Your task to perform on an android device: I want to save the current recording in the easy voice recorder app   
Image 0: 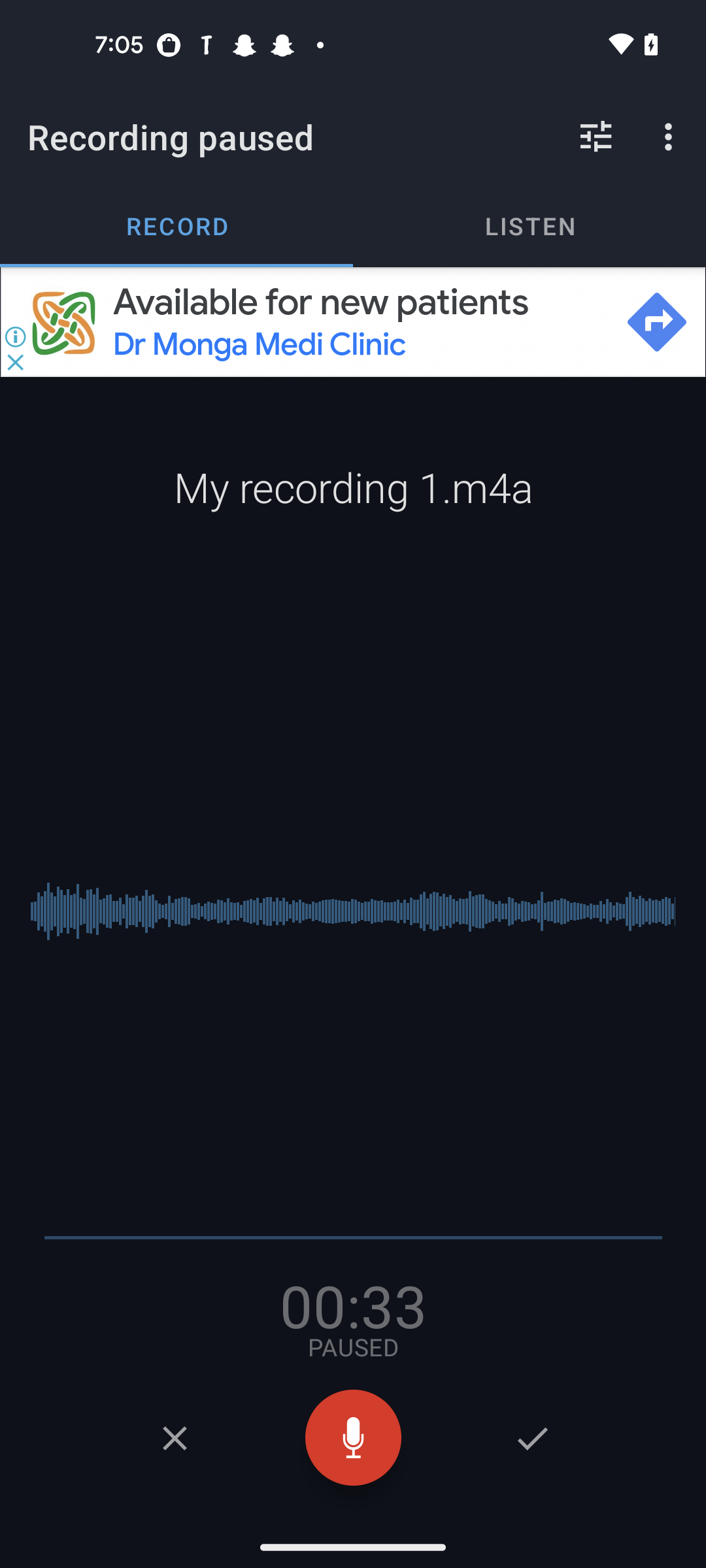
Click on the tick button 
Step 0: click (532, 1437)